Your task to perform on an android device: I want to explore more plants and take inspiration from articles published on it, so explore more plants and take inspiration from articles published on it in the Plantln app.
Image 0: 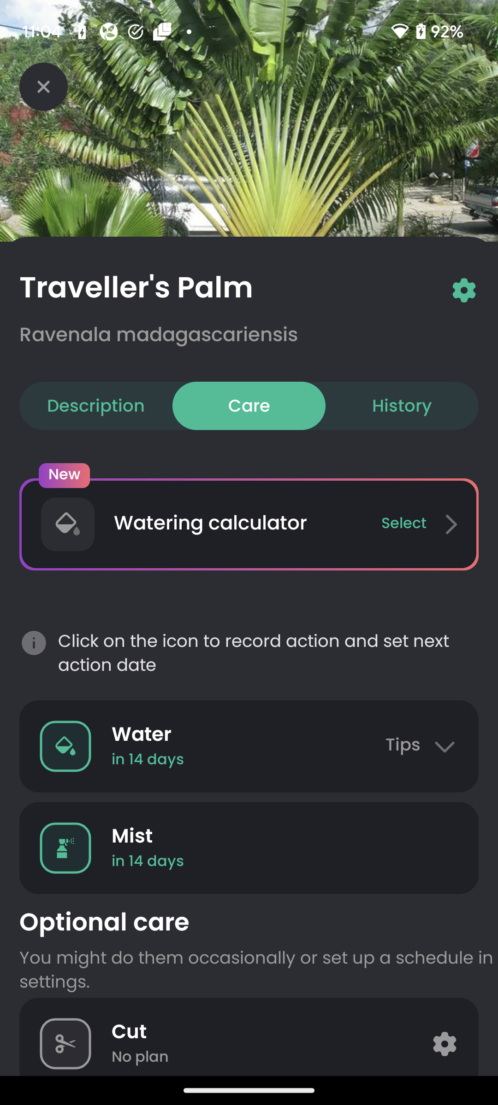
Go back to the previous page to view the published articles.
Step 0: press back button
Image 1: 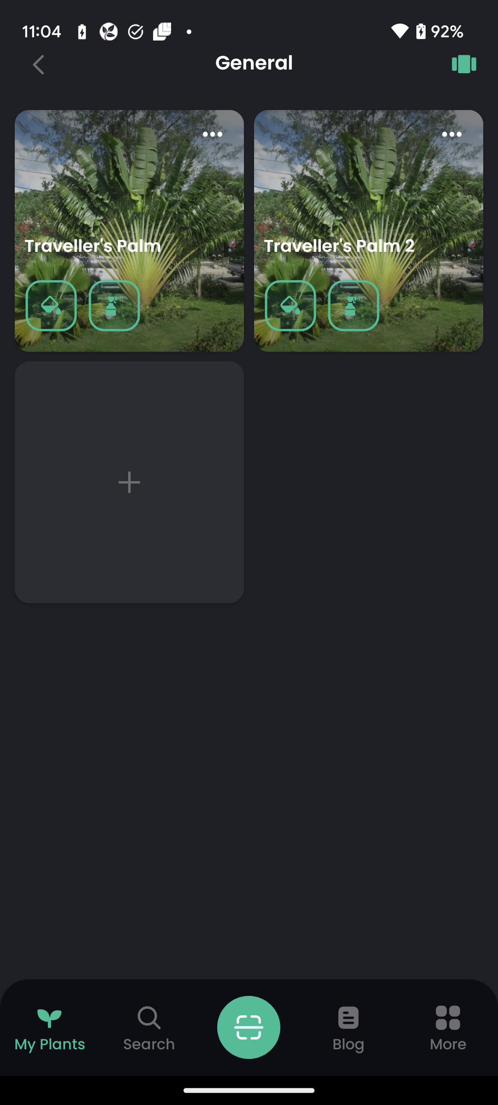
Click on the Blog tab at the bottom of the screen to view the articles.
Step 1: click (349, 1027)